Your task to perform on an android device: I'd want to see my Earn awards on the Duolingo app since I'm intrigued by the idea that I've won some prizes while studying the language.
Image 1: 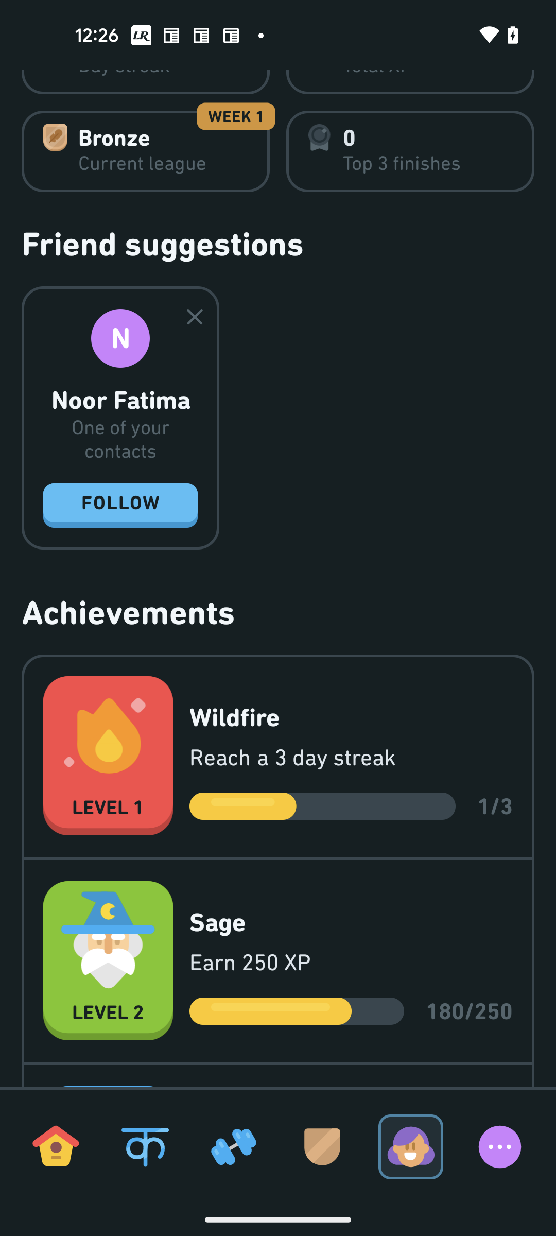
Swipe up to Achievements
Step 1: scroll down